Your task to perform on an android device: Upload all the image files from the phone to the Dropbox app.
Image 0: 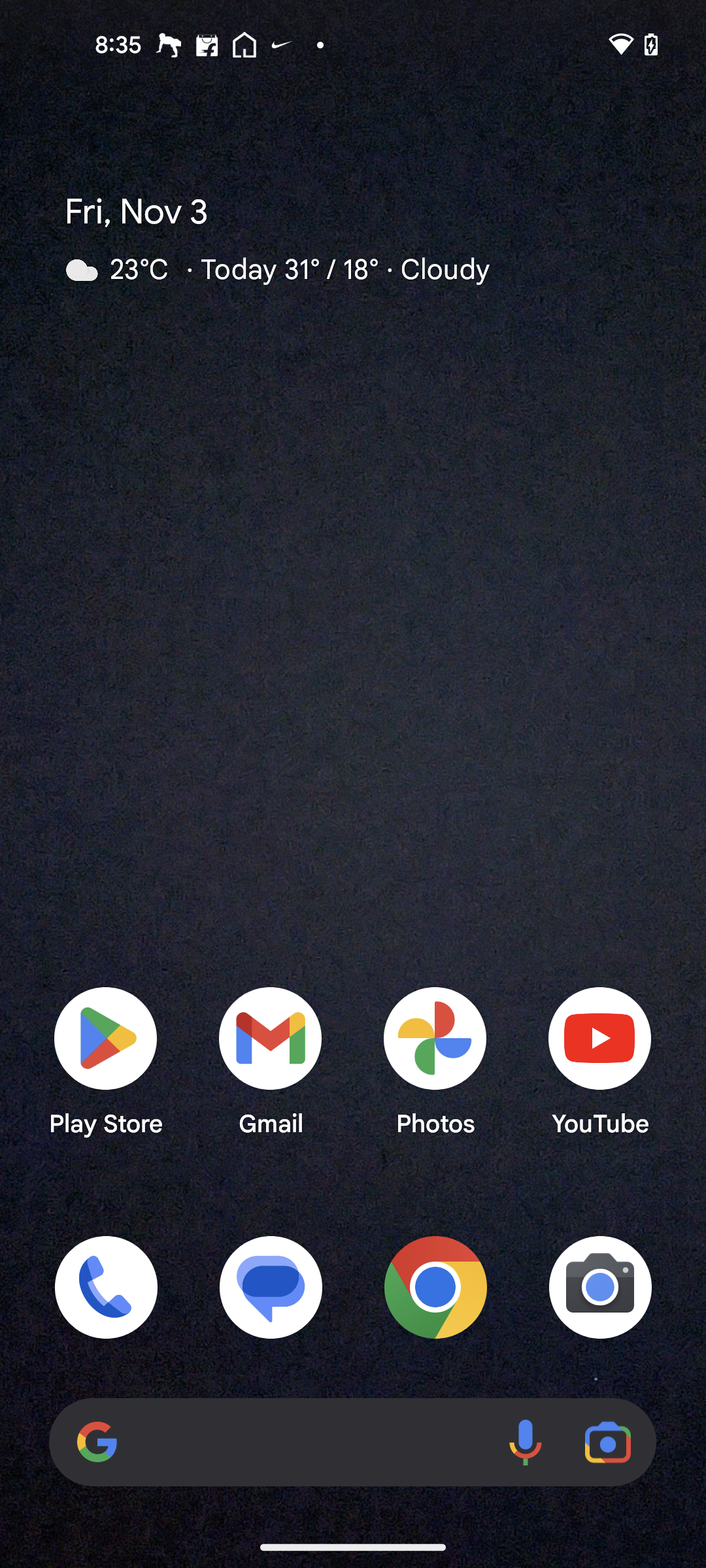
Open the Dropbox app
Step 0: open app "Dropbox"
Image 2: 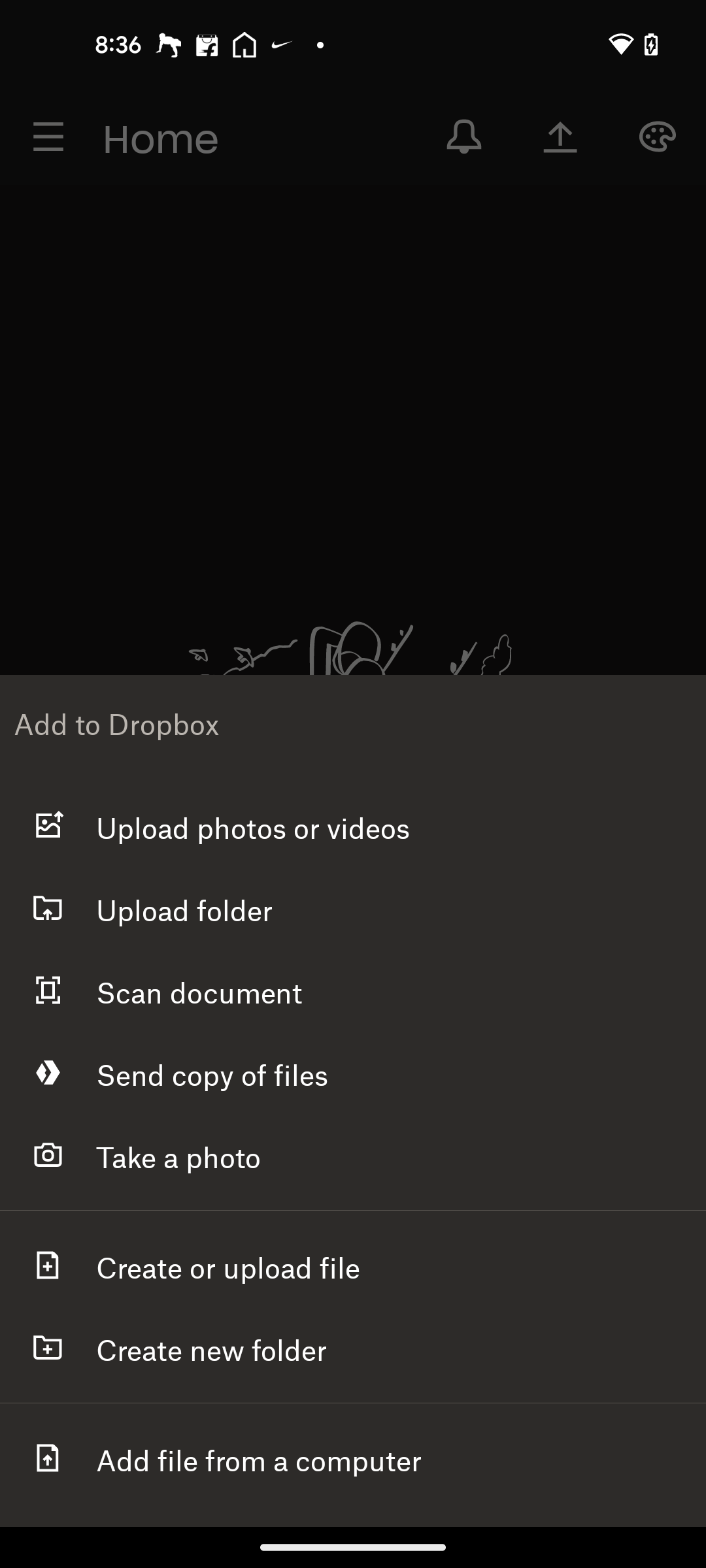
Click on the Upload photos & videos option
Step 2: click (253, 826)
Image 3: 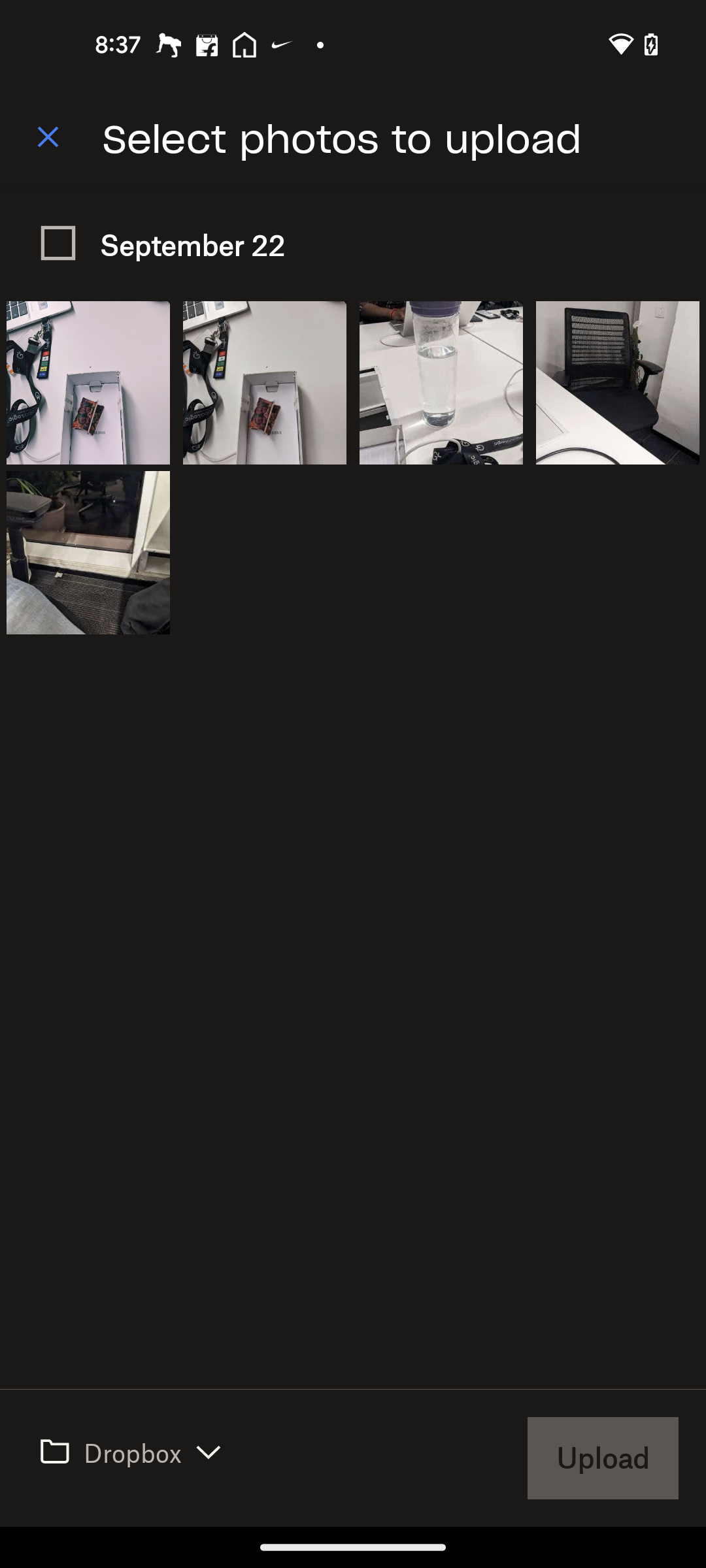
Click on the checkbox button at the top left of the screen
Step 3: click (58, 243)
Image 4: 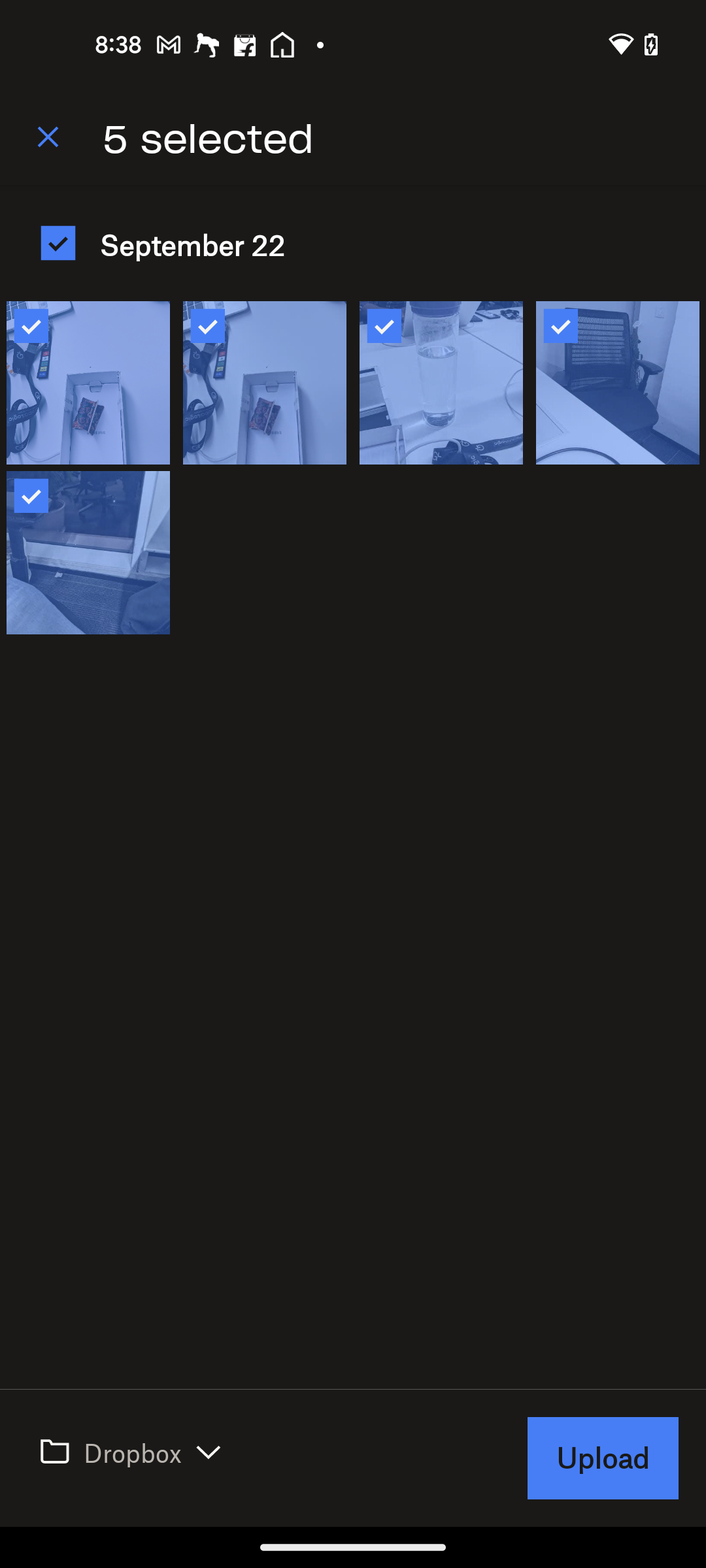
Click on the Upload button at the bottom right corner of the screen
Step 4: click (603, 1458)
Image 5: 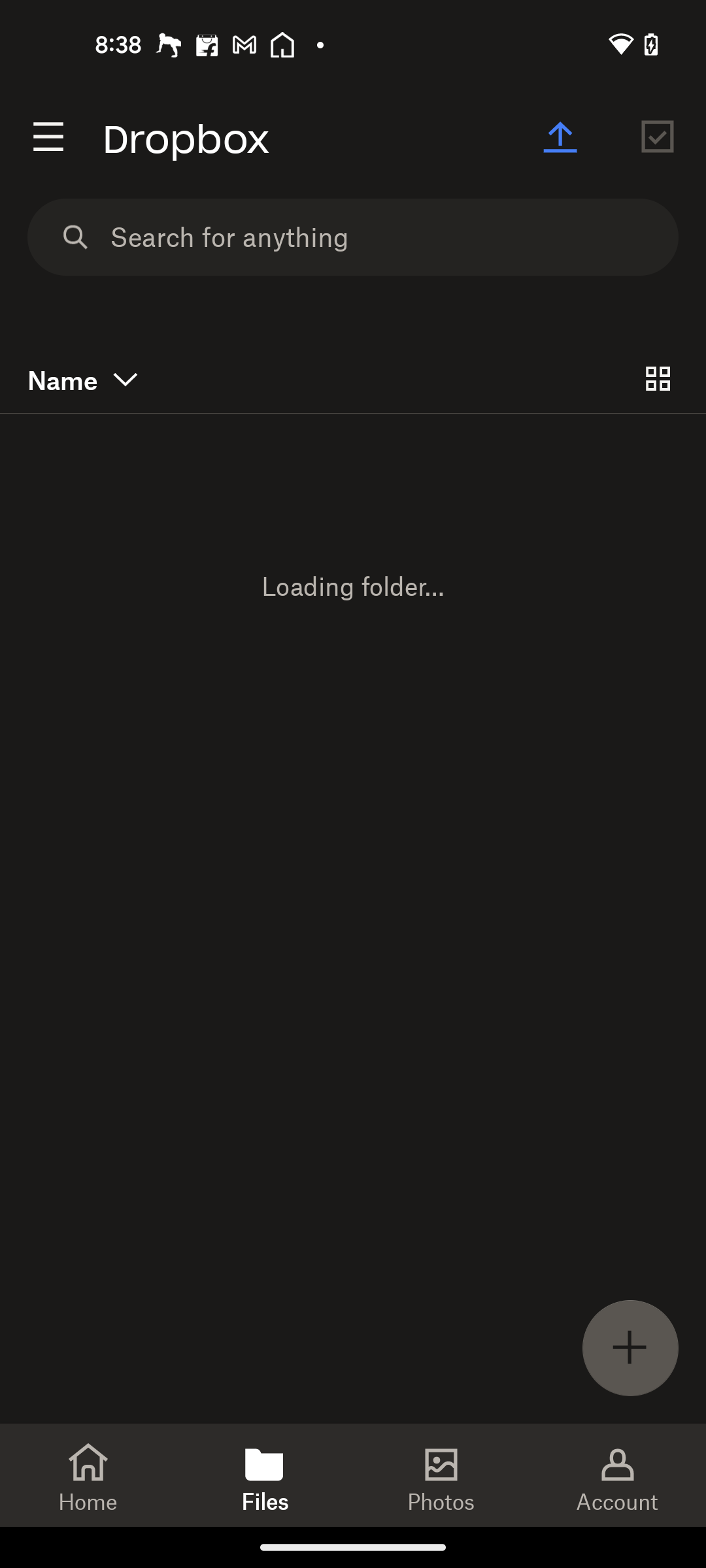
Click on the Upload button at the bottom right corner of the screen
Step 5: wait